Your task to perform on an android device: I'd like to view more information about the SKECHERS Women Solid Lace-up Walking Shoes in the Lifestyle app.
Image 1: 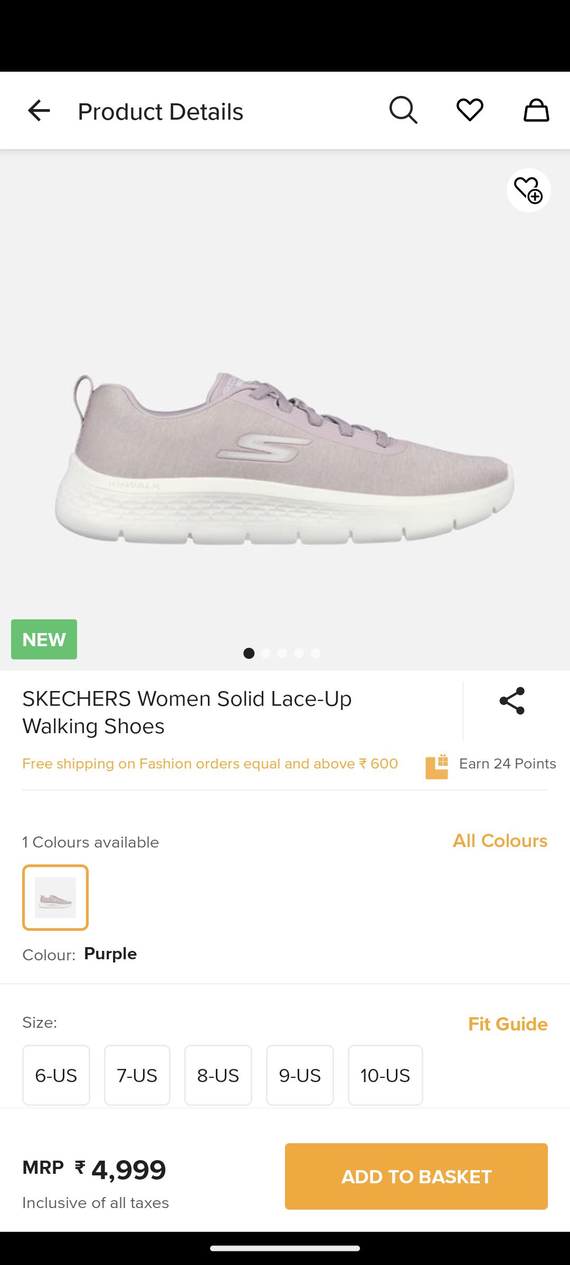
Swipe up to view more details
Step 1: scroll down